Your task to perform on an android device: Do assignments on the Khanacadmy app.
Image 0: 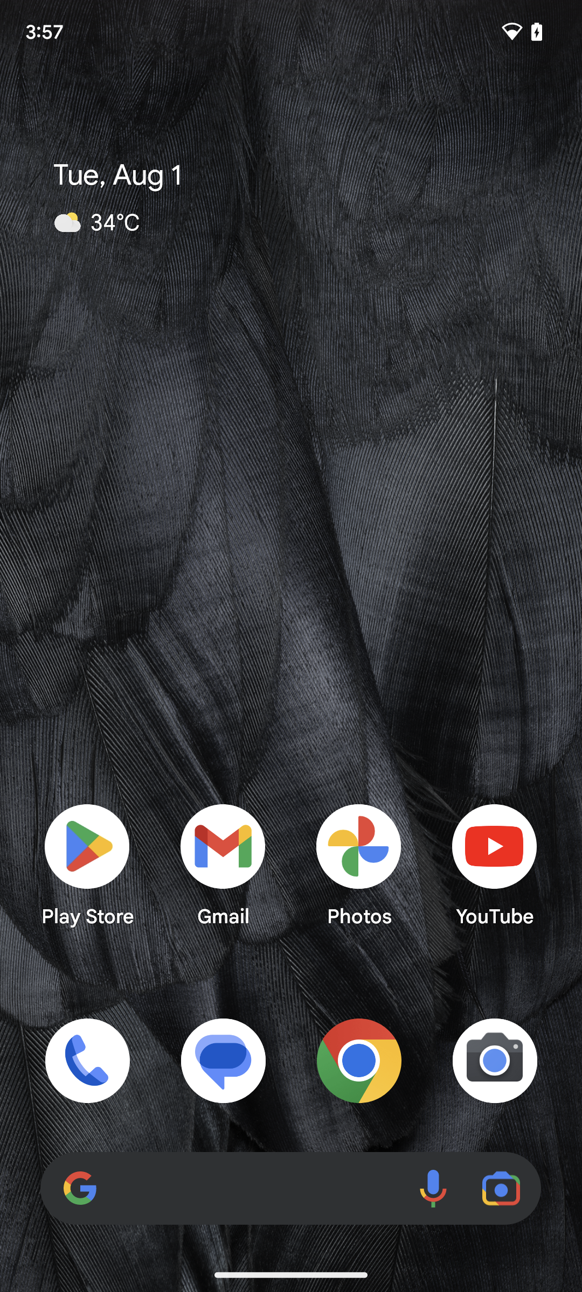
Open the Khanacademy app.
Step 0: open app "Khan Academy"
Image 2: 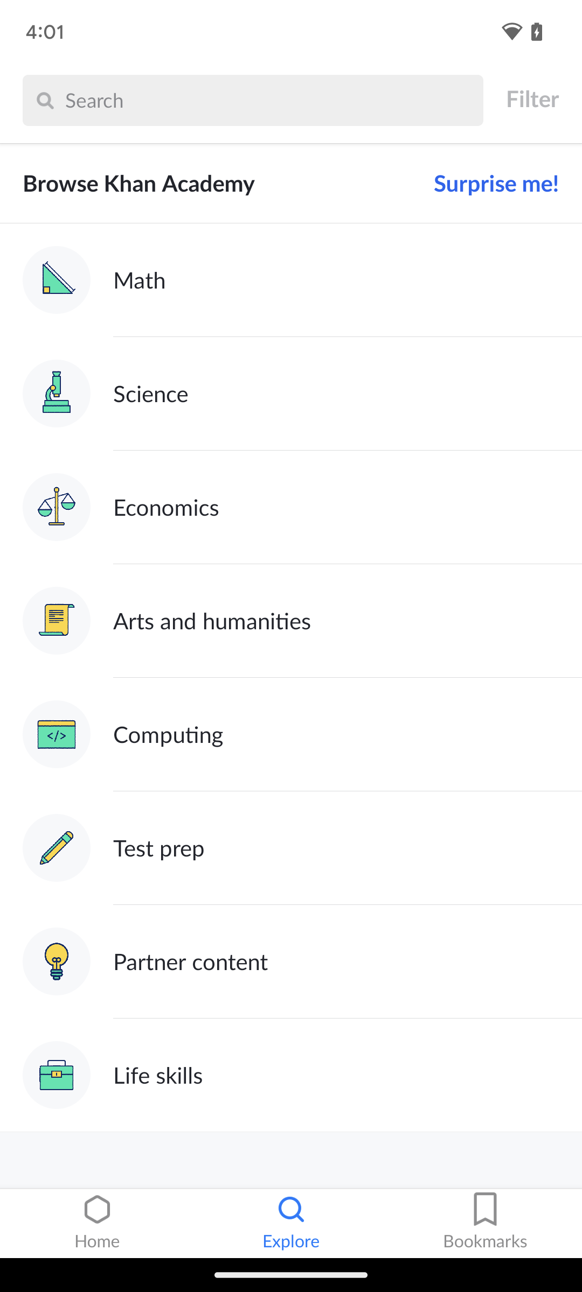
Tap on test preparation.
Step 2: click (324, 848)
Image 3: 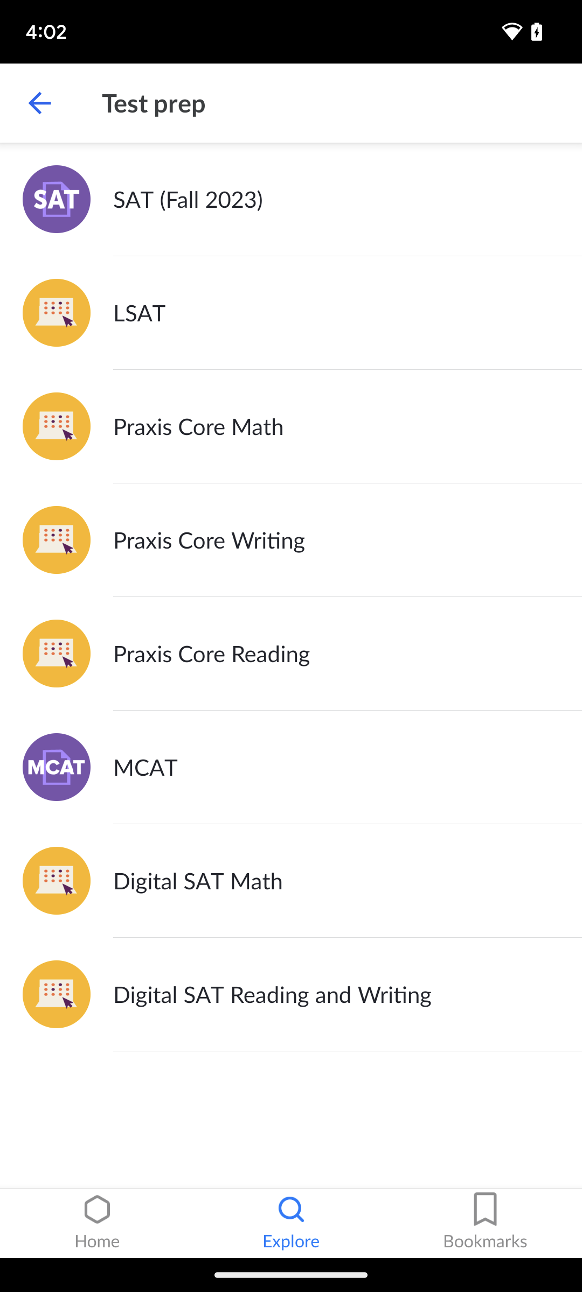
Tap on SAT present at the upper part of the screen.
Step 3: click (291, 199)